Your task to perform on an android device: Using the JioMart app, add the Philips Hair Dryer to your shopping cart.
Image 0: 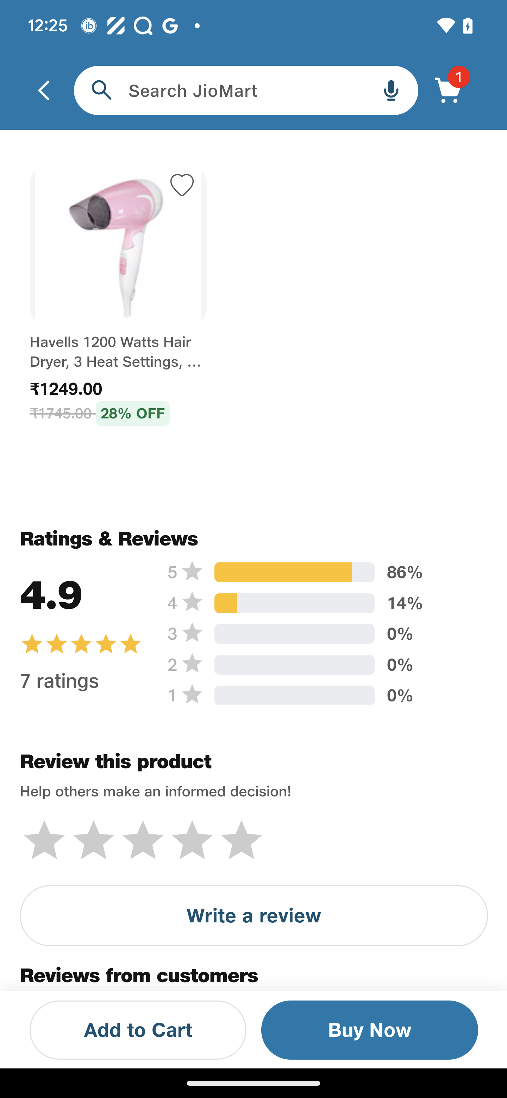
Click on the Add to cart button
Step 0: click (254, 1046)